Your task to perform on an android device: Switch on the reading brightness for the book in the Google Play Books app.
Image 0: 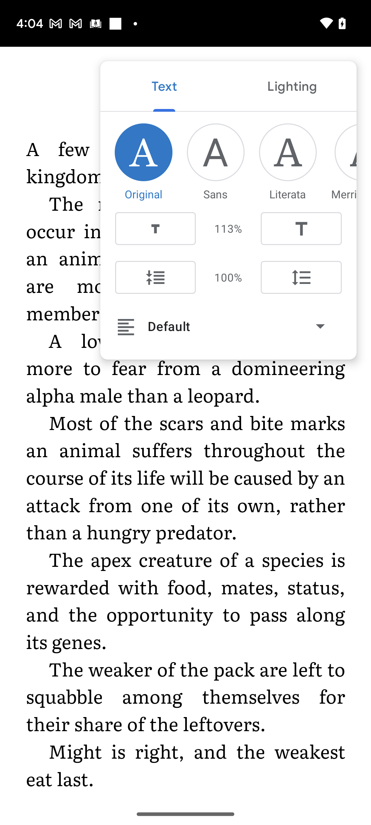
Click on the lighting tab.
Step 0: click (292, 86)
Image 1: 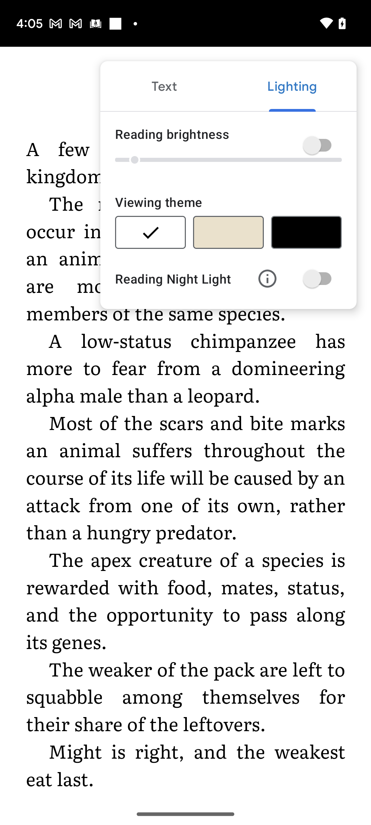
Click on the toggle bar to switch on reading brightness.
Step 1: click (321, 145)